Your task to perform on an android device: In the Meditopia app, I want to listen to Self Practice meditation in order to help my peace of mind.
Image 1: 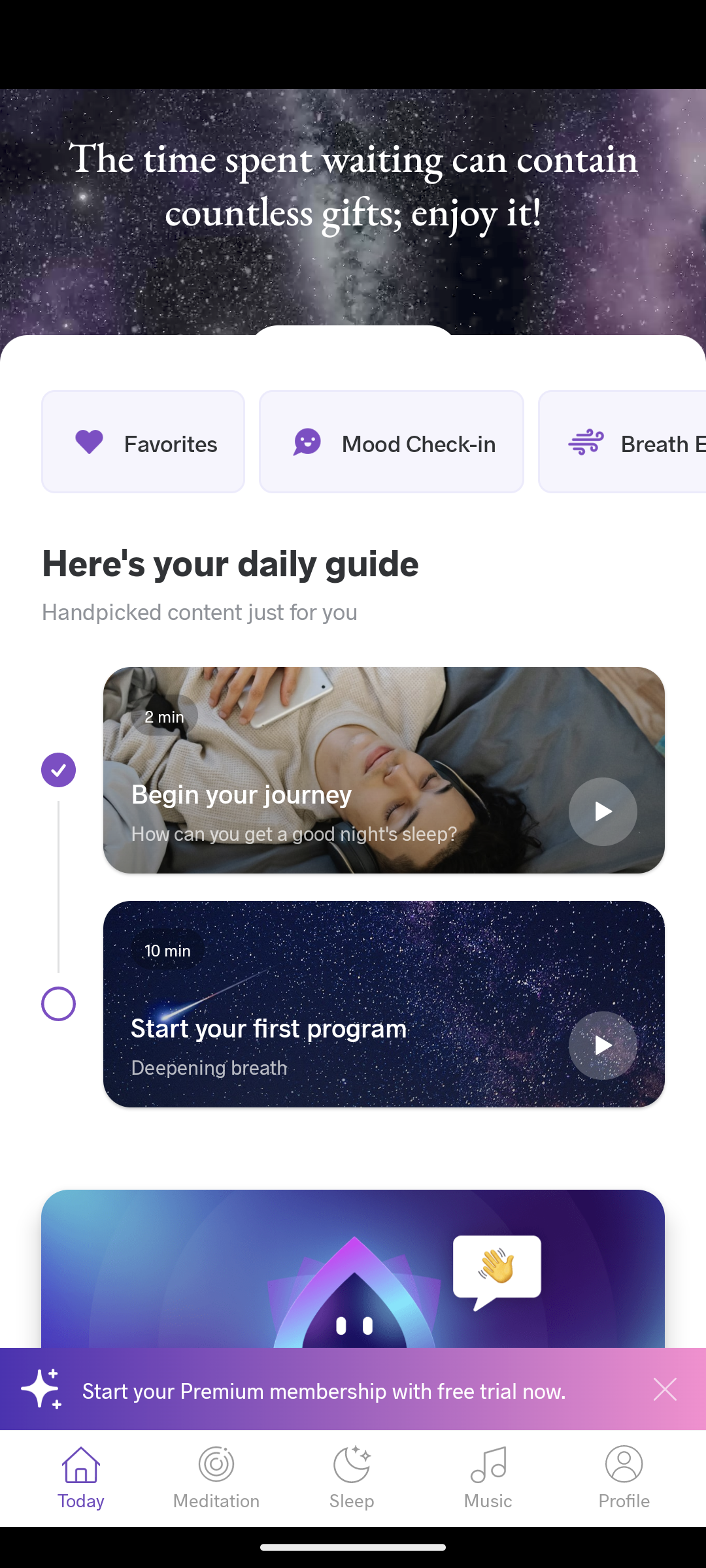
Go to the Meditation tab
Step 1: click (206, 1475)
Image 2: 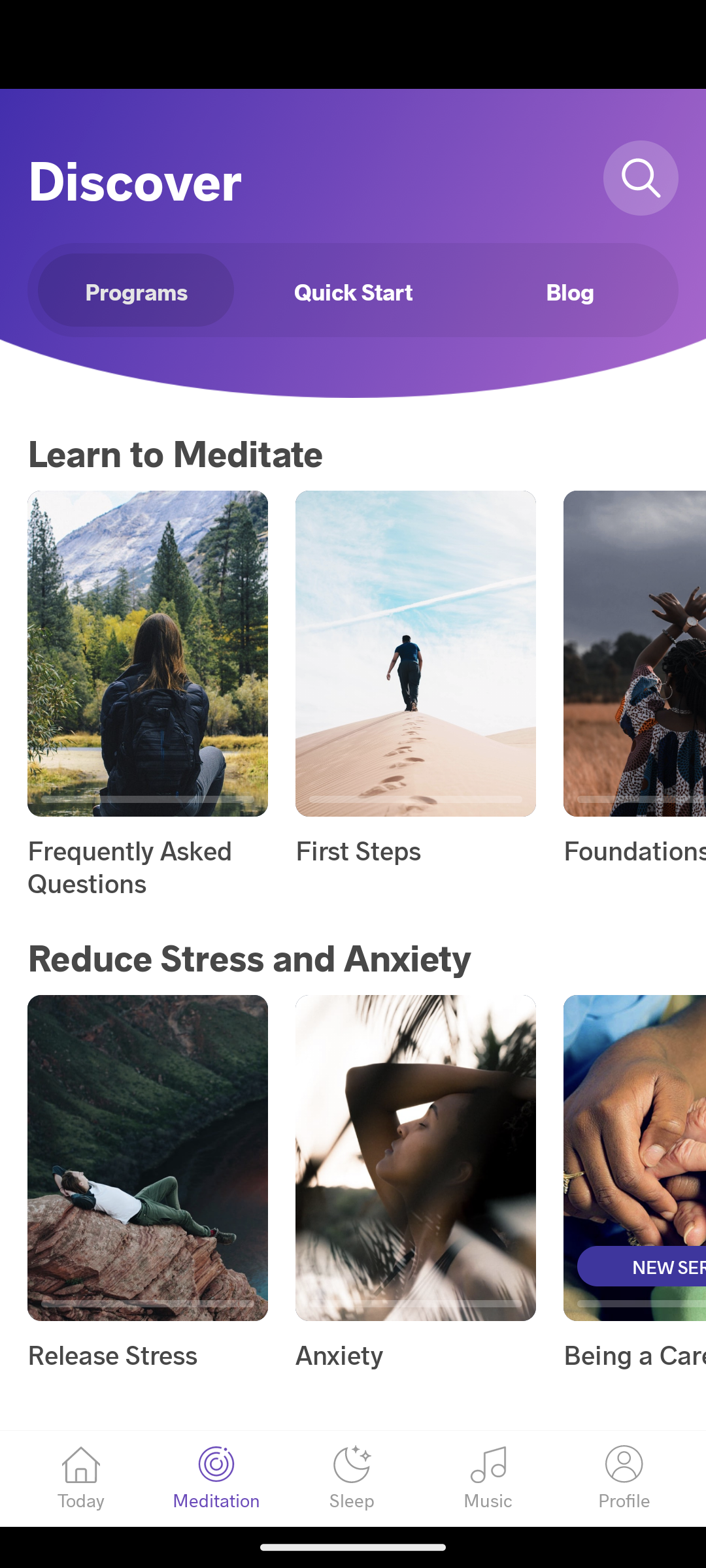
Click on the First Steps meditation
Step 2: click (415, 696)
Image 3: 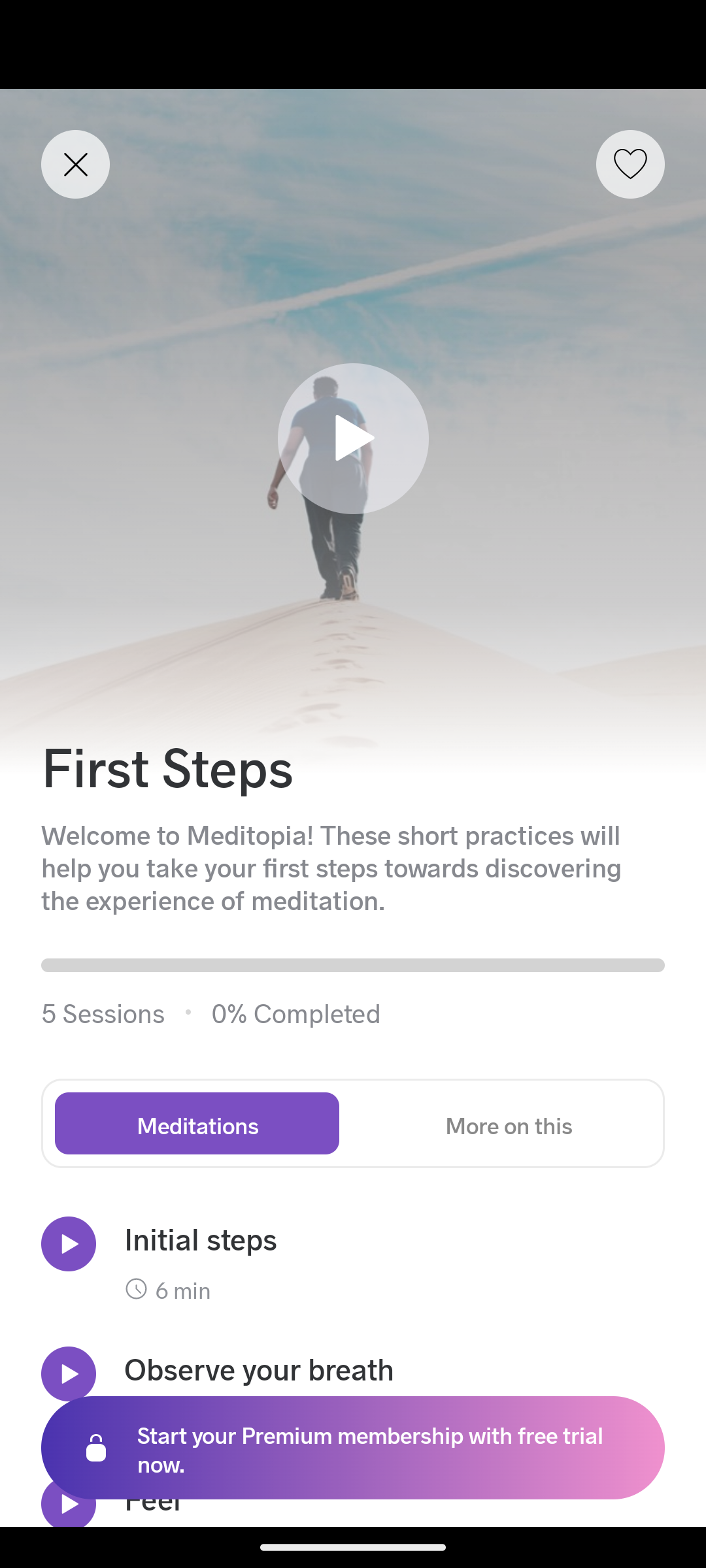
Click on the play button icon
Step 3: click (357, 433)